Your task to perform on an android device: Open the MuniMobile app, Go to Security setting change the password 
Image 0: 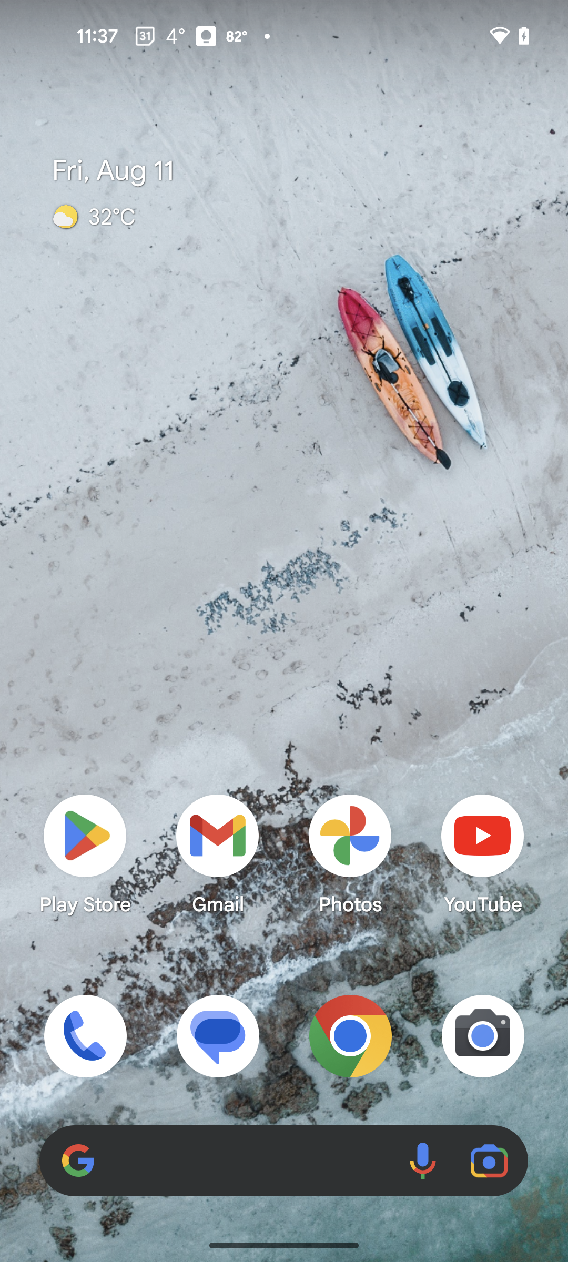
Open the MuniMobile app
Step 0: open app "MuniMobile"
Image 1: 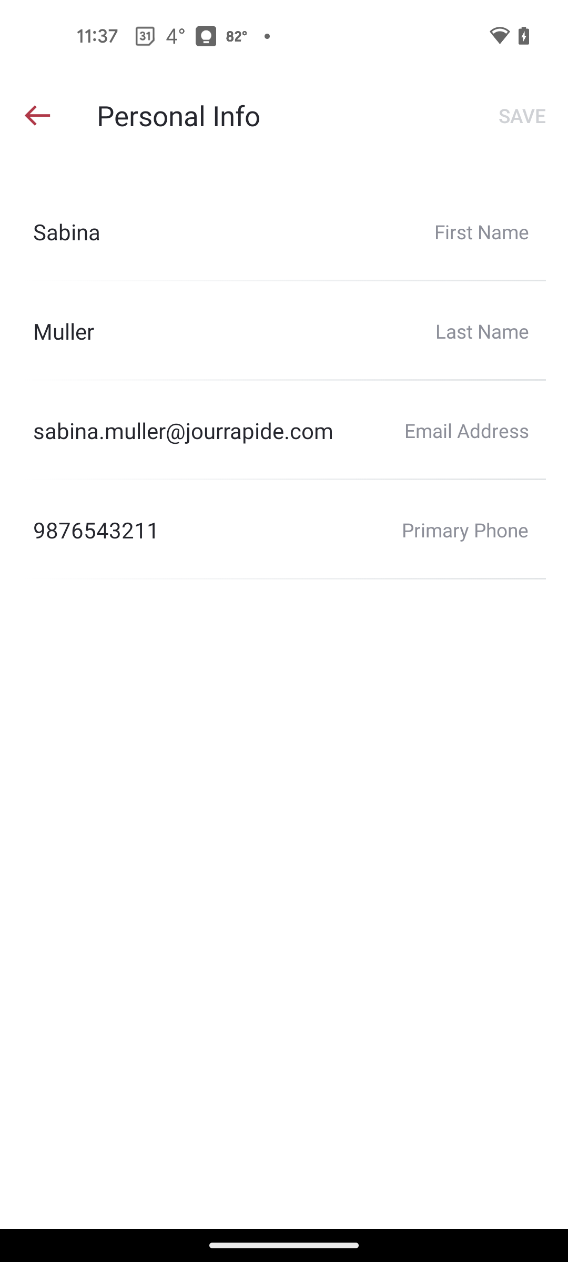
Go back to previous page of the app
Step 1: press back button
Image 2: 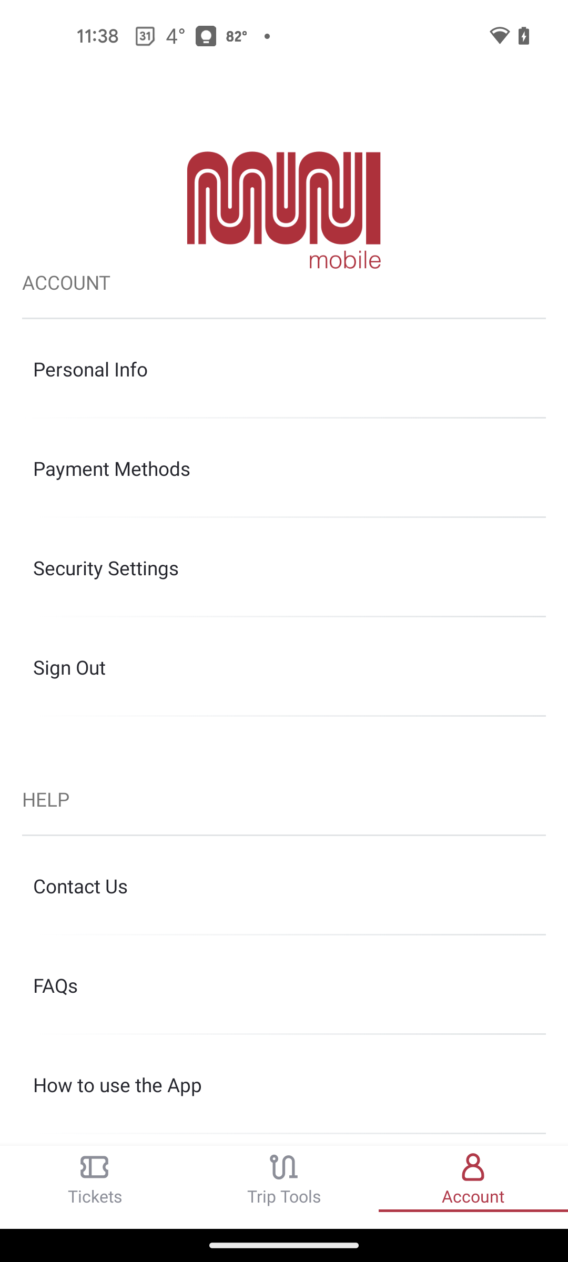
Click on the security setting
Step 2: click (106, 567)
Image 3: 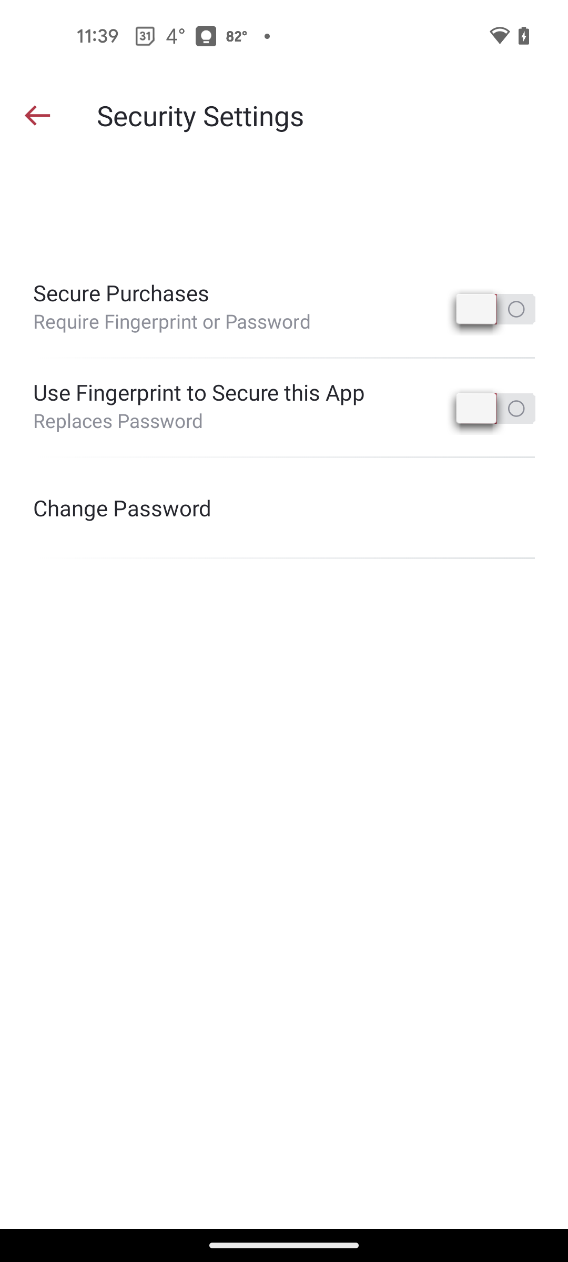
Click on the Change Password
Step 3: click (122, 507)
Image 5: 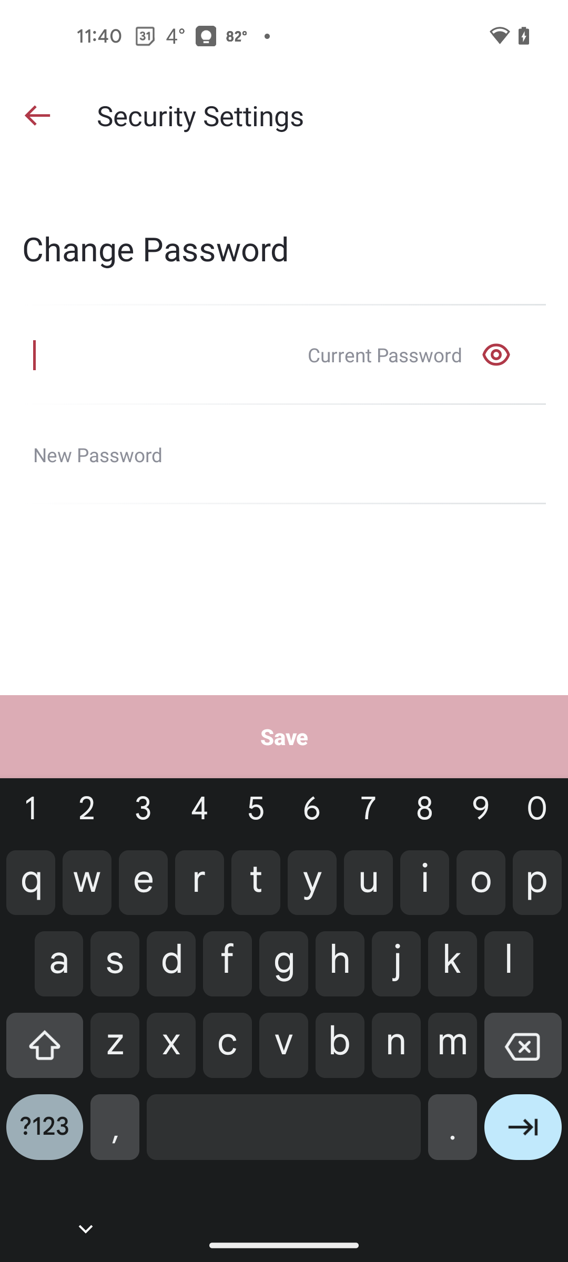
Type Welcome@123
Step 5: type "Welcome@123"
Image 6: 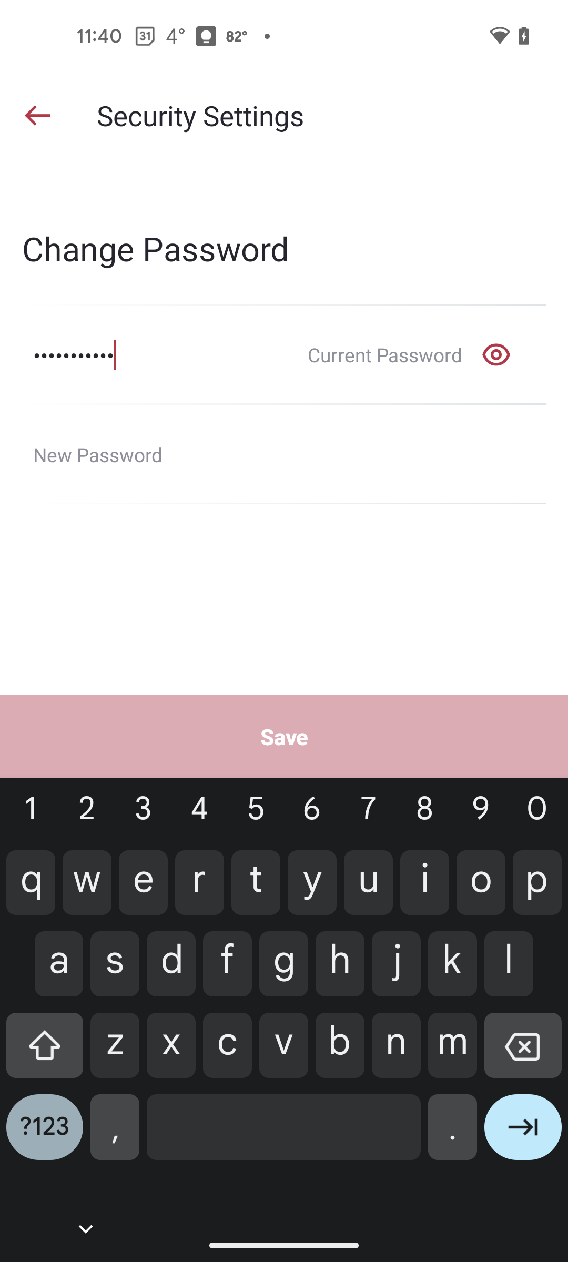
Click on the New Password
Step 6: click (281, 454)
Image 8: 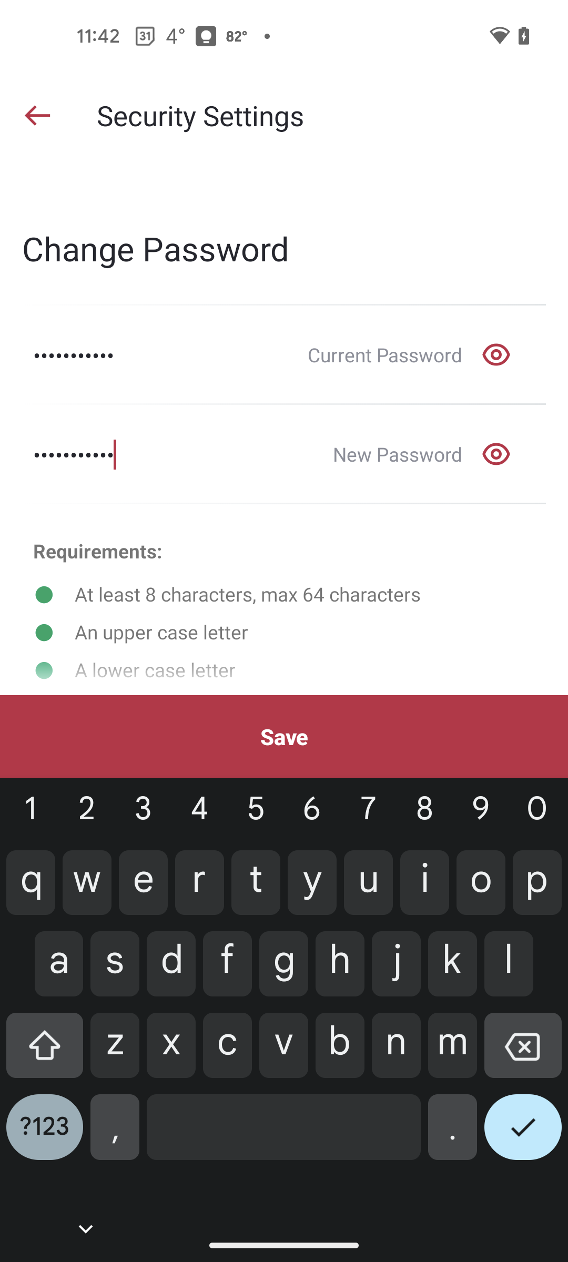
Click on the Save button
Step 8: click (284, 737)
Image 9: 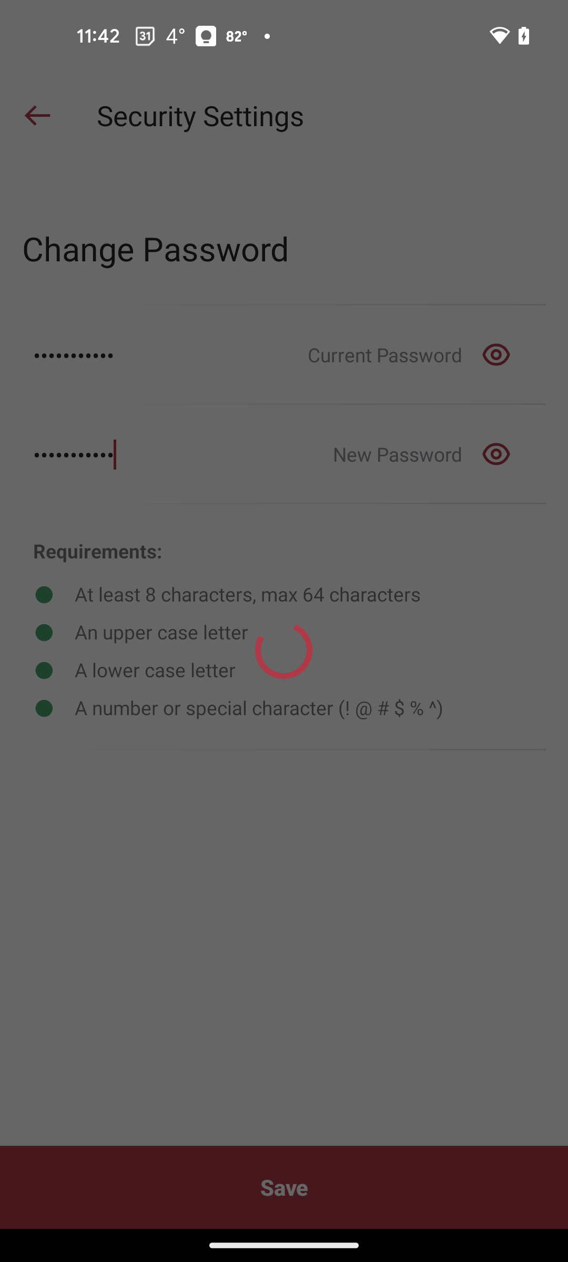
Click on the Save button
Step 9: wait